Your task to perform on an android device: To make a delicious apple pie, I will create a shopping list of all the ingredients on the Yummly app.
Image 0: 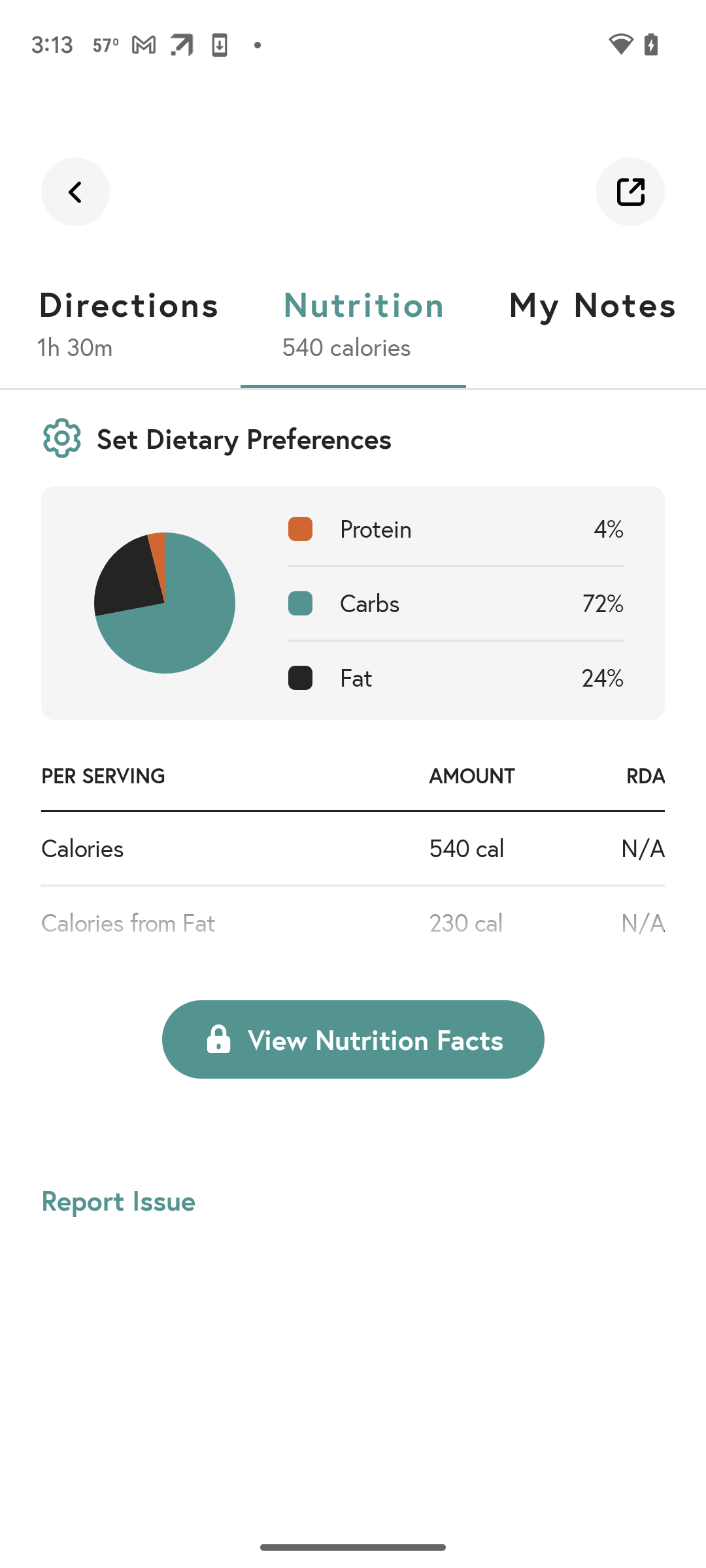
Swipe to the side
Step 0: scroll left
Image 1: 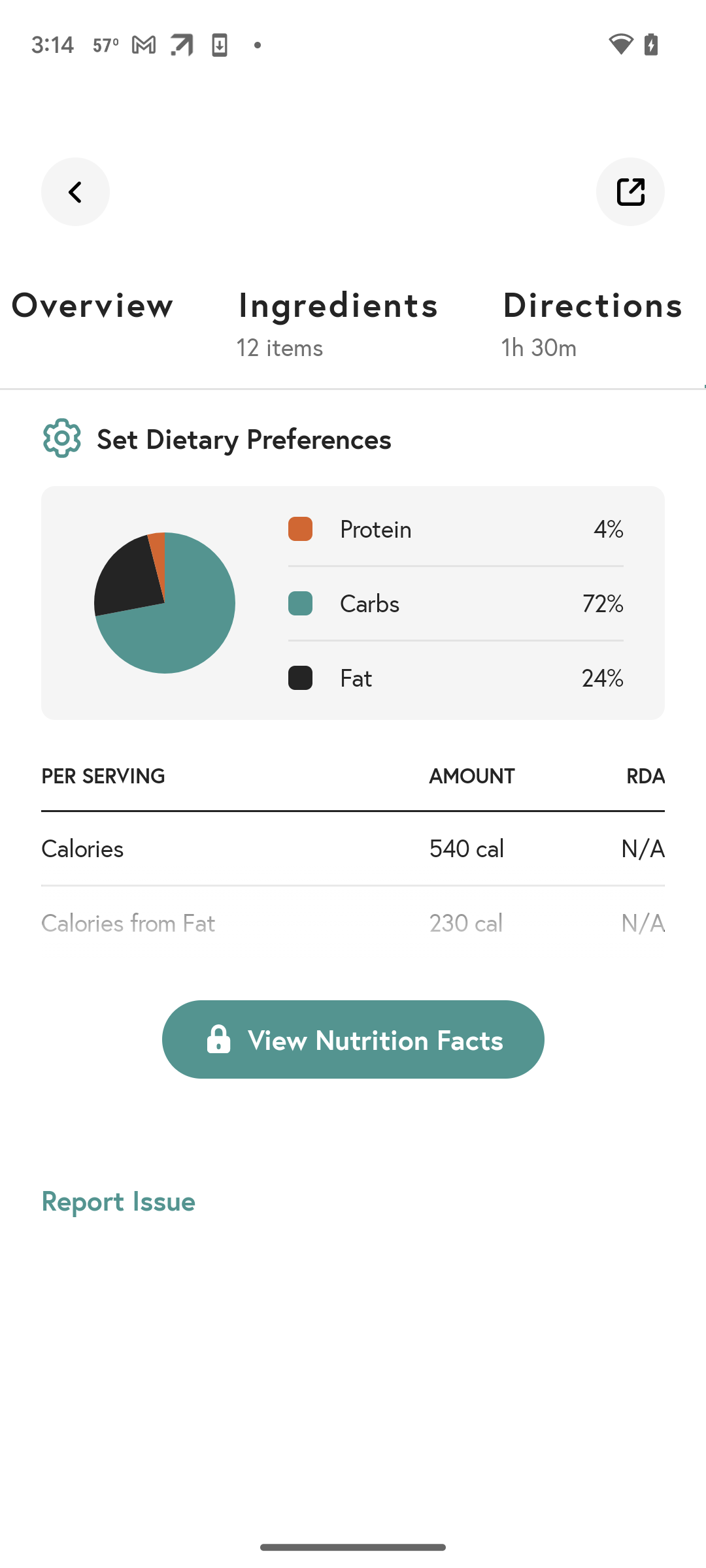
Click on Ingredients
Step 1: click (338, 303)
Image 2: 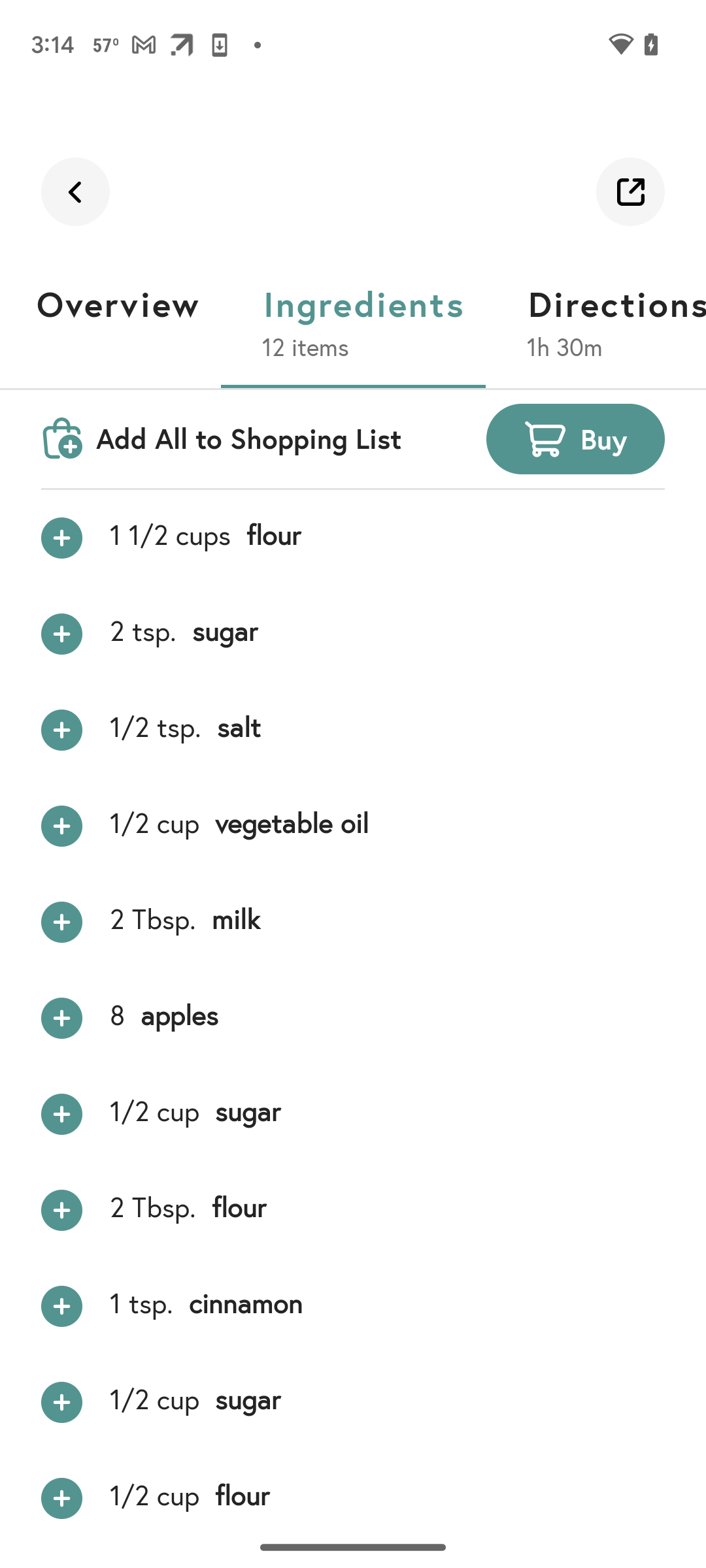
Click on add icon of all the ingredients
Step 2: click (53, 540)
Image 3: 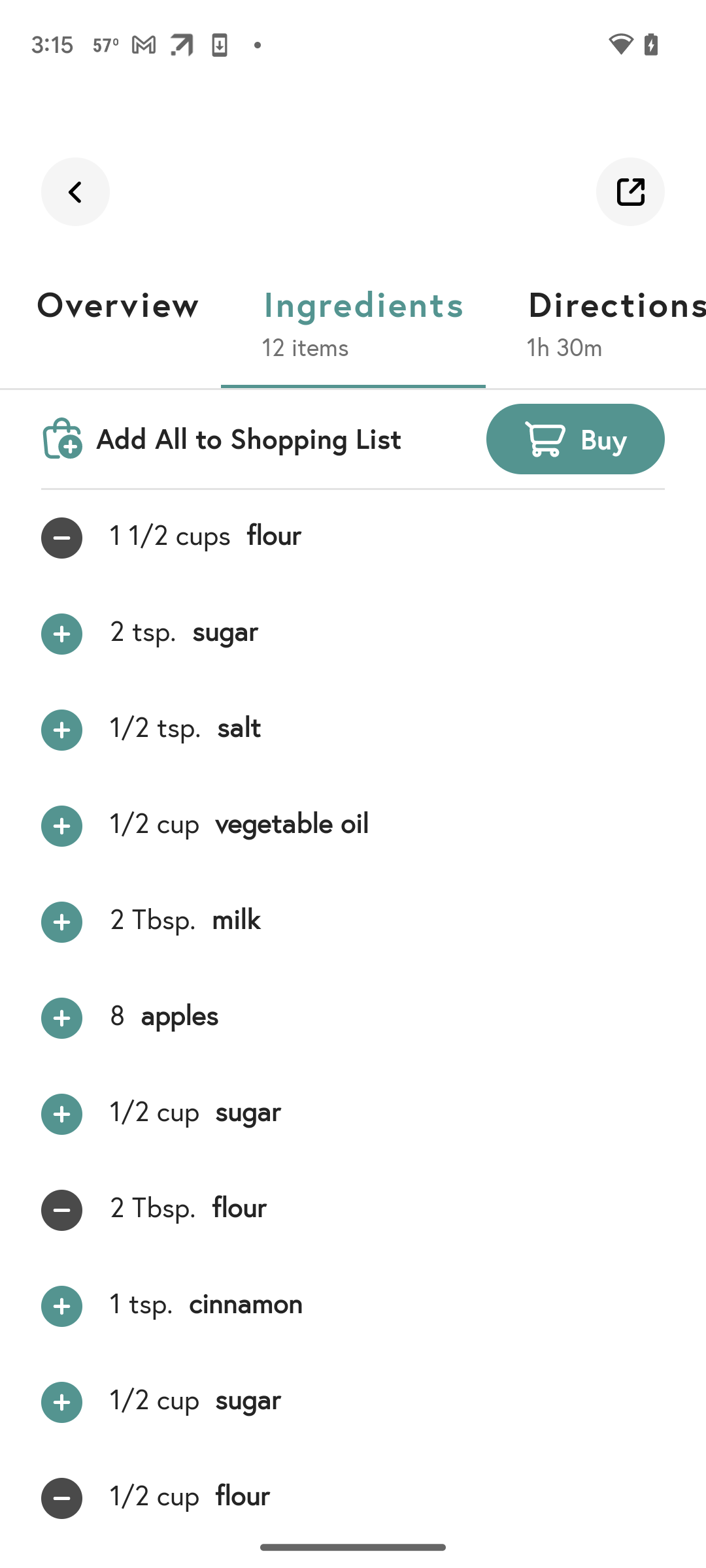
Click on add icon of all the ingredients
Step 3: click (57, 623)
Image 4: 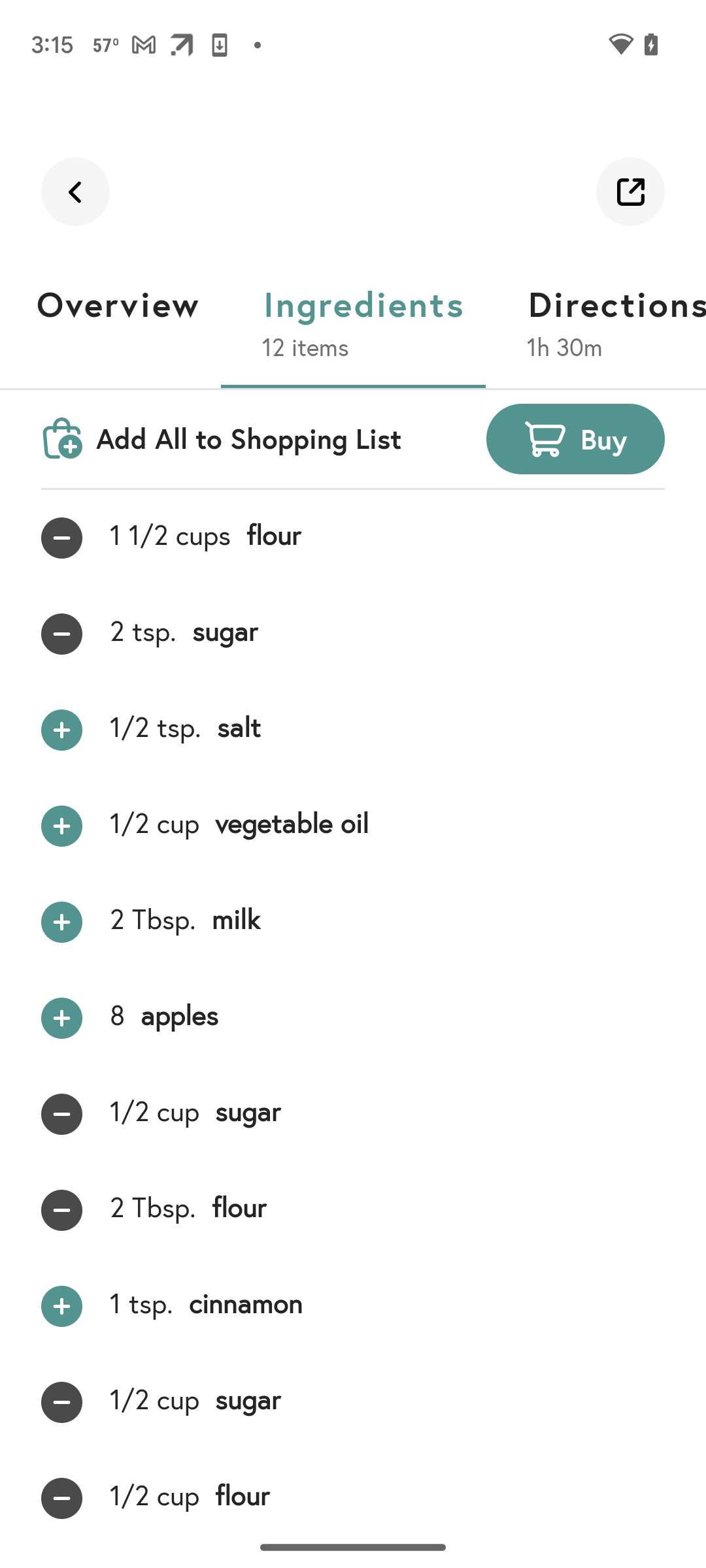
Click on add all
Step 4: click (57, 440)